Your task to perform on an android device: Toggle show week number under general settings of gmail calendar
Image 1: 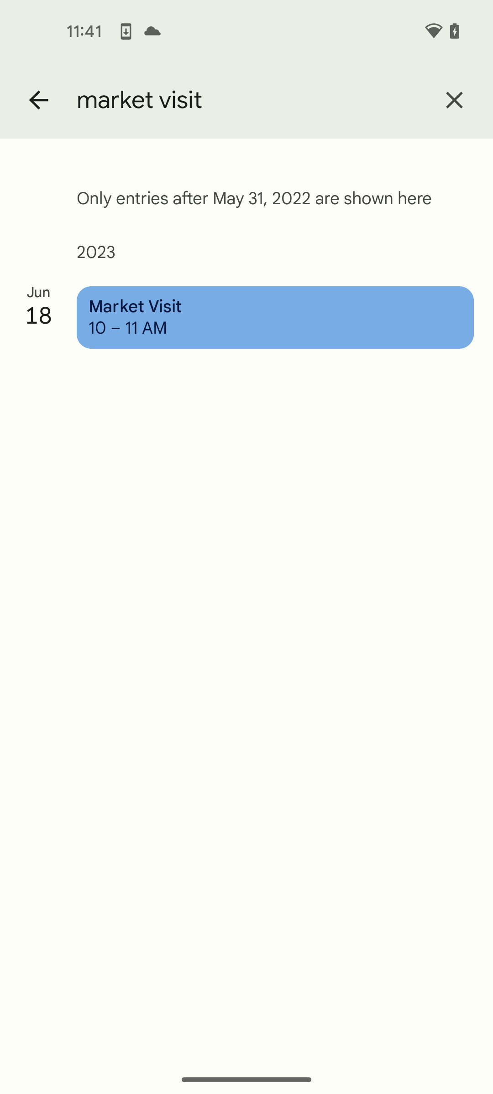
go back 
Step 1: press back button
Image 2: 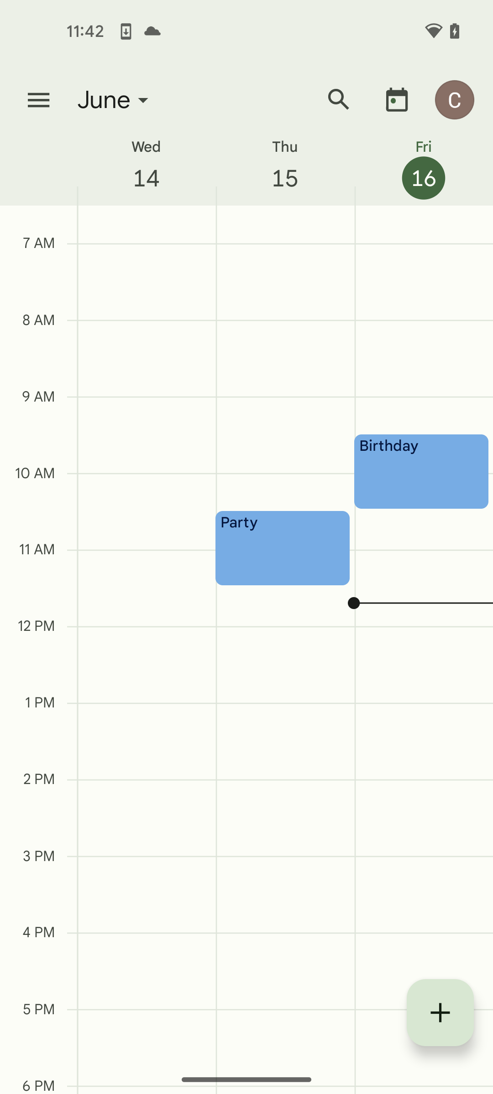
click on menu icon
Step 2: click (38, 100)
Image 3: 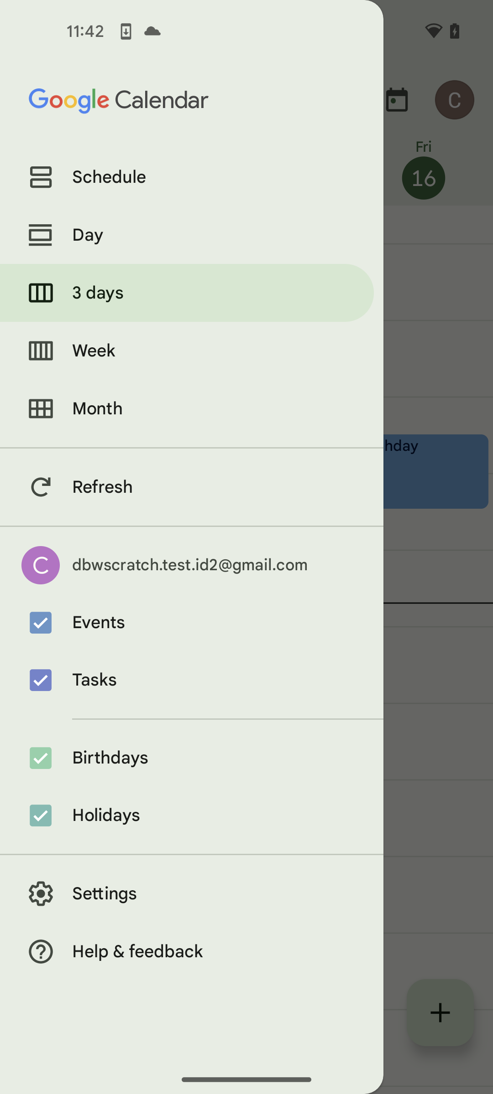
click on settings
Step 3: click (192, 893)
Image 4: 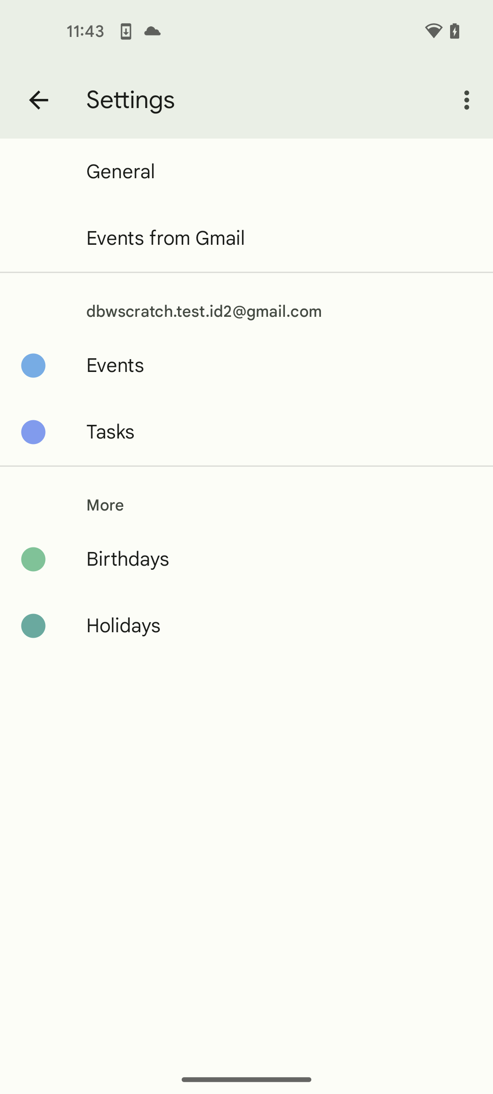
click on general settings
Step 4: click (280, 171)